Your task to perform on an android device: In All Trails, launch the explore tab and click the first place above 4.5 stars in Michigan
Image 0: 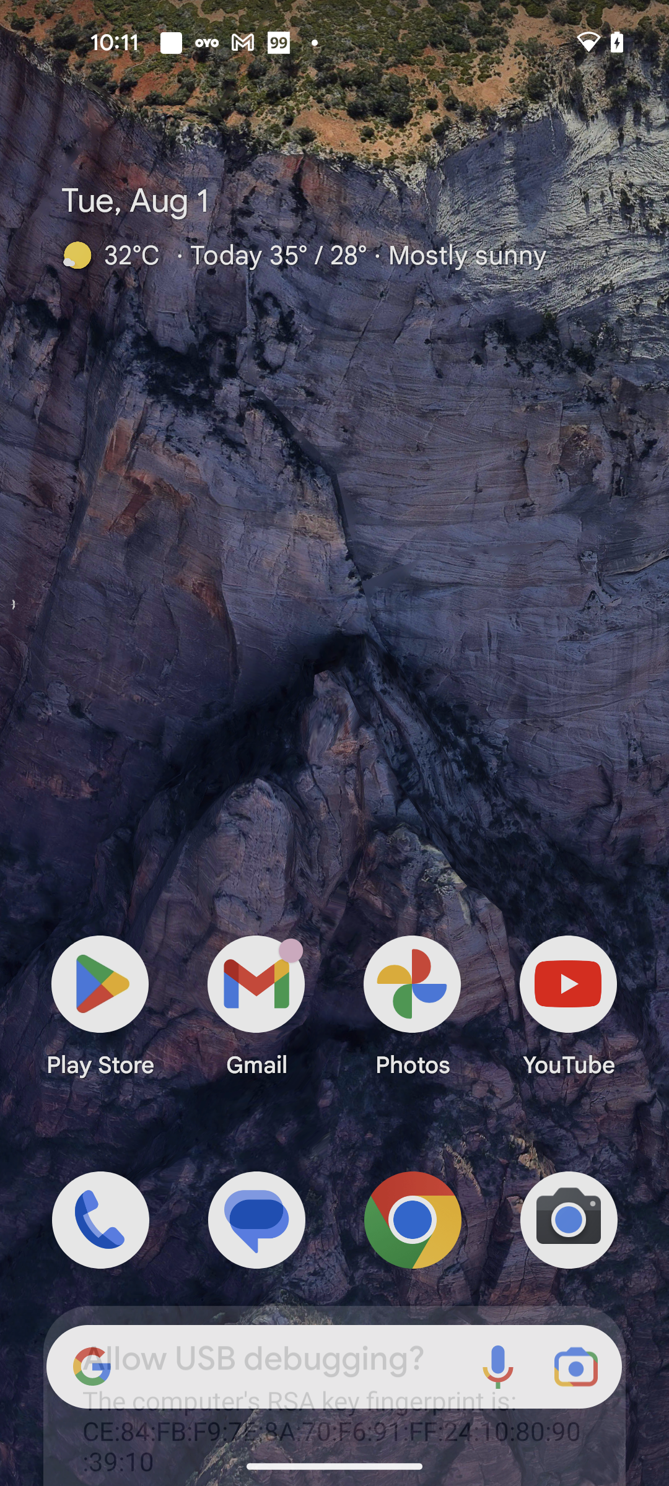
Open All Trails app
Step 0: open app "AllTrails"
Image 1: 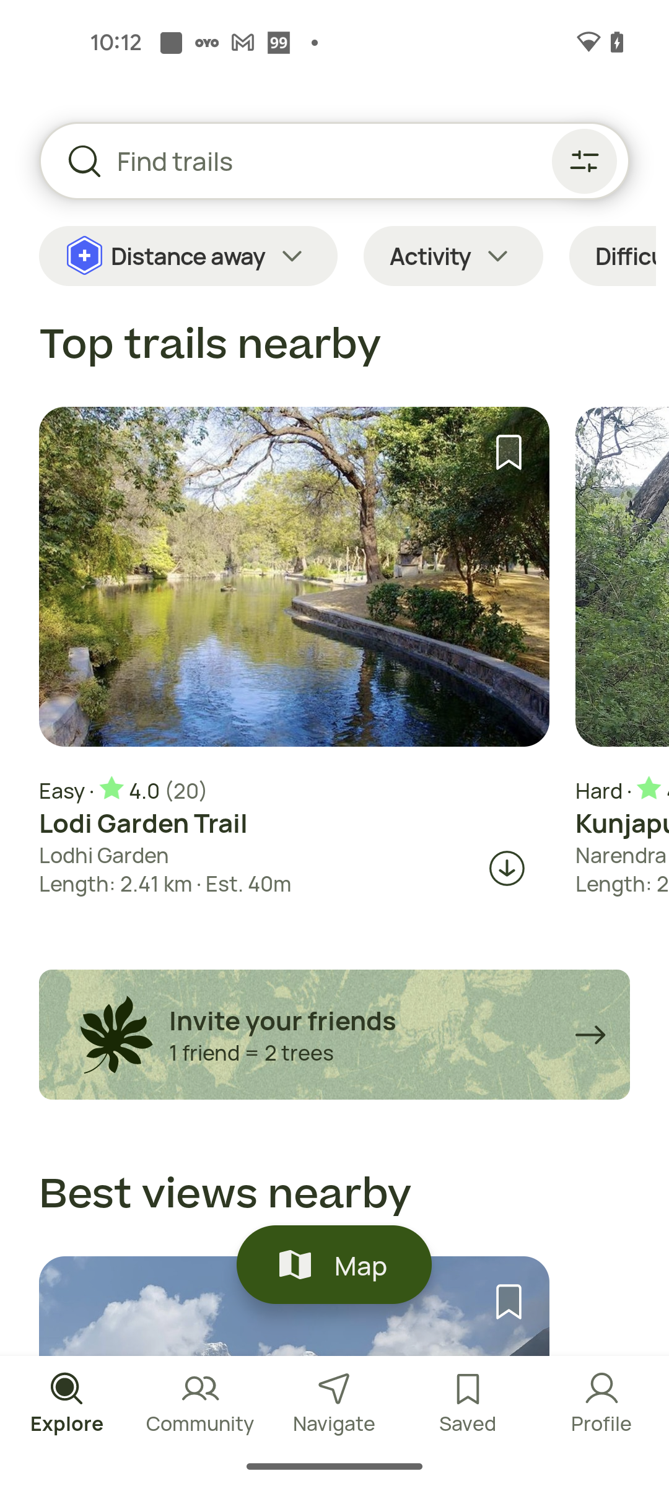
Go to the search bar
Step 1: click (144, 161)
Image 2: 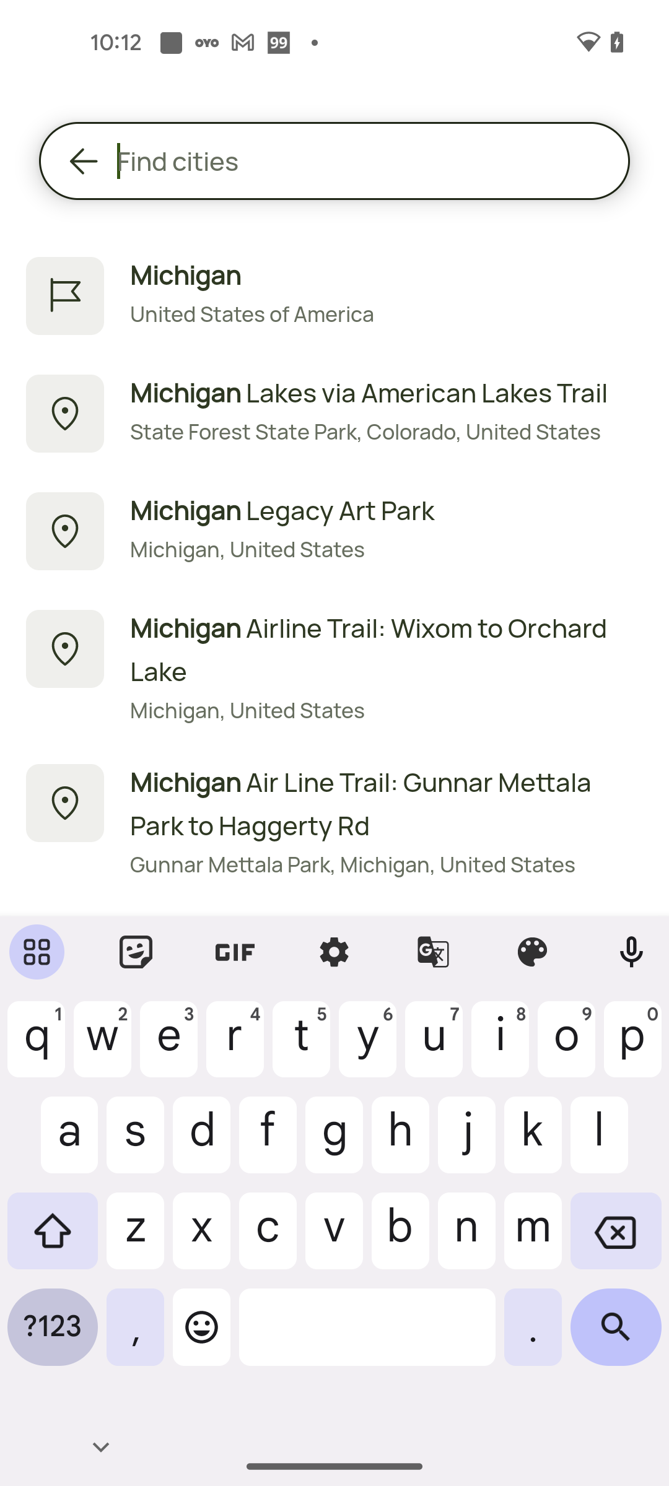
Search for Michigan
Step 2: type "Michigan"
Image 3: 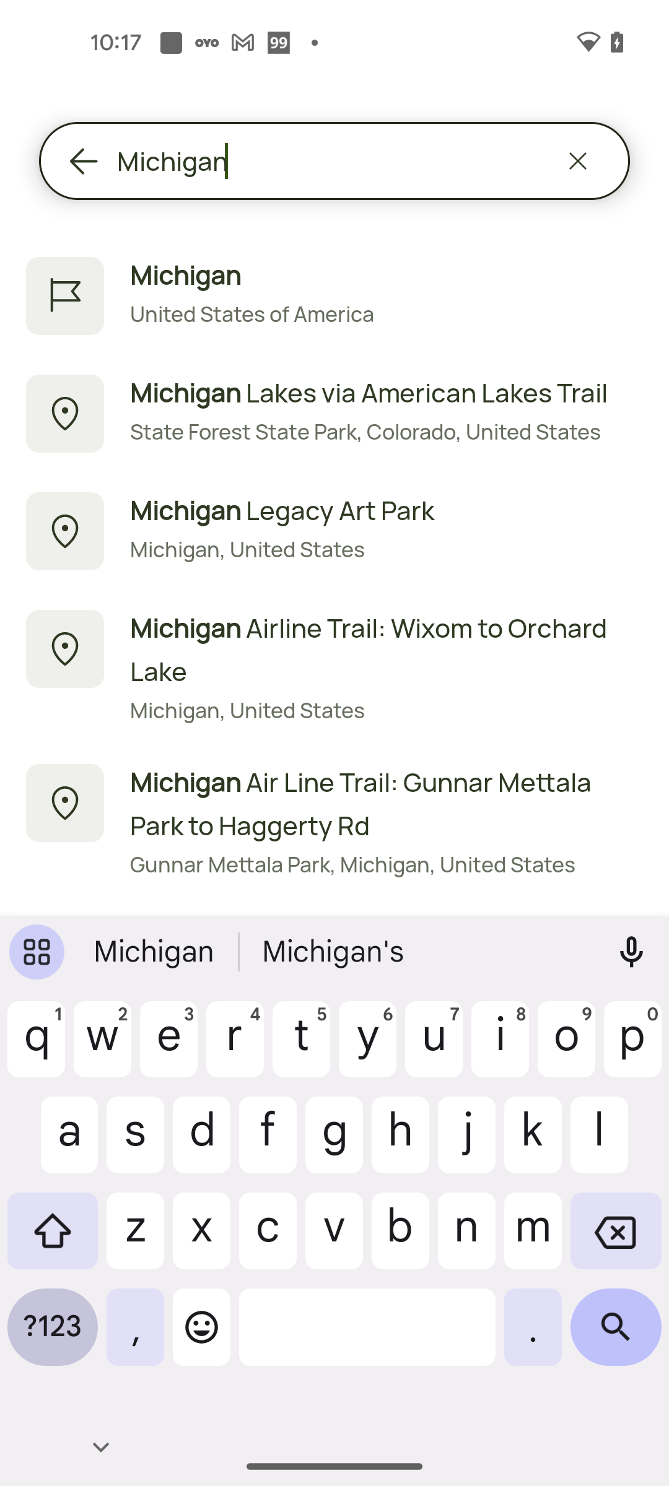
Select the first search result
Step 3: click (387, 275)
Image 4: 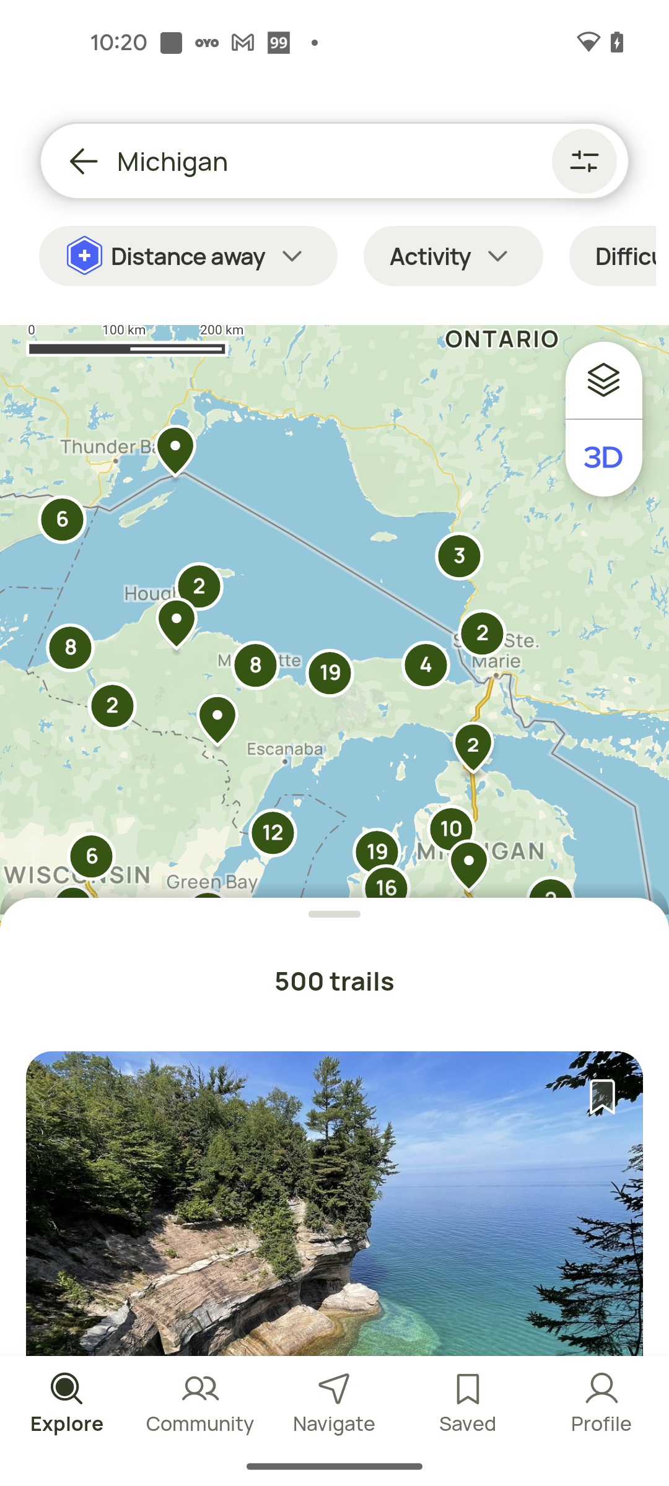
Swipe up to view more trails
Step 4: scroll down
Image 5: 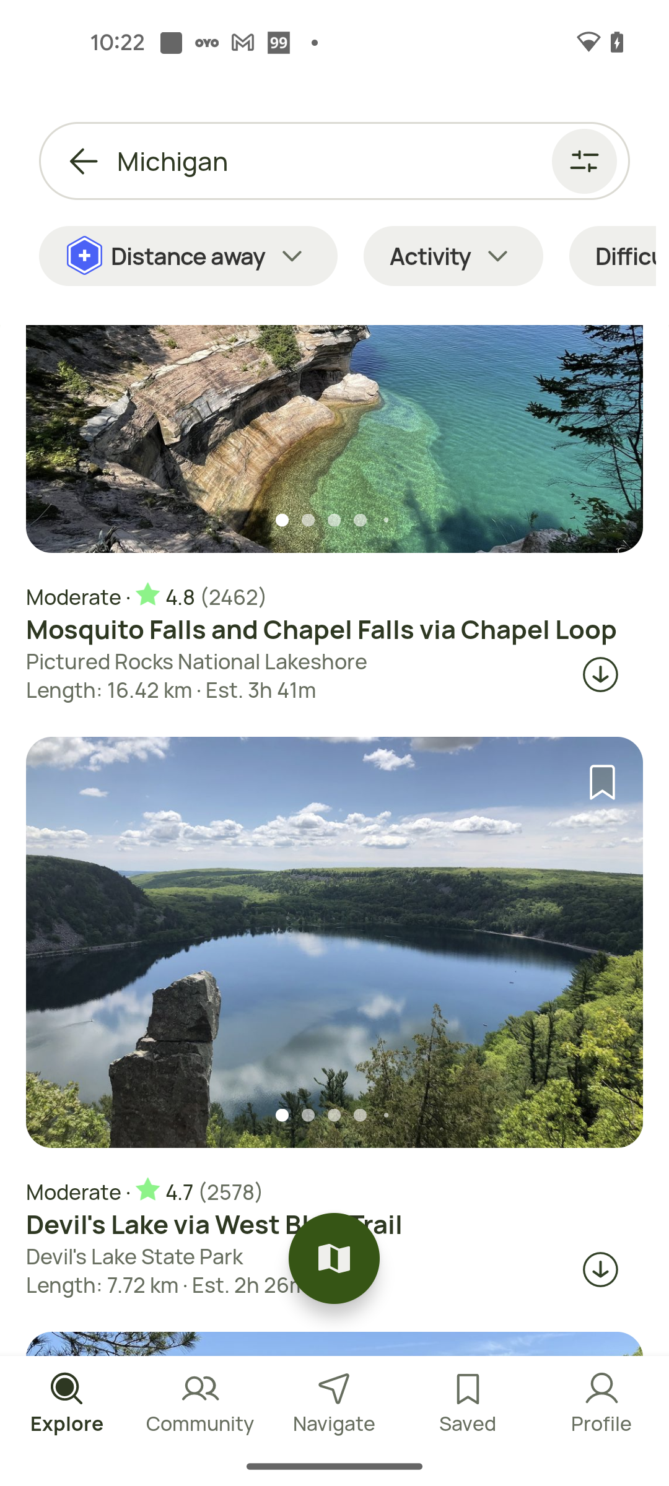
Open the Trail Mosquito Falls and Chapel Falls via Chapel Loop
Step 5: click (334, 628)